Your task to perform on an android device: I'm going to visit Aswan City, so I searched for a train from Cairo to Aswan for today in the EGY Train Way app.
Image 0: 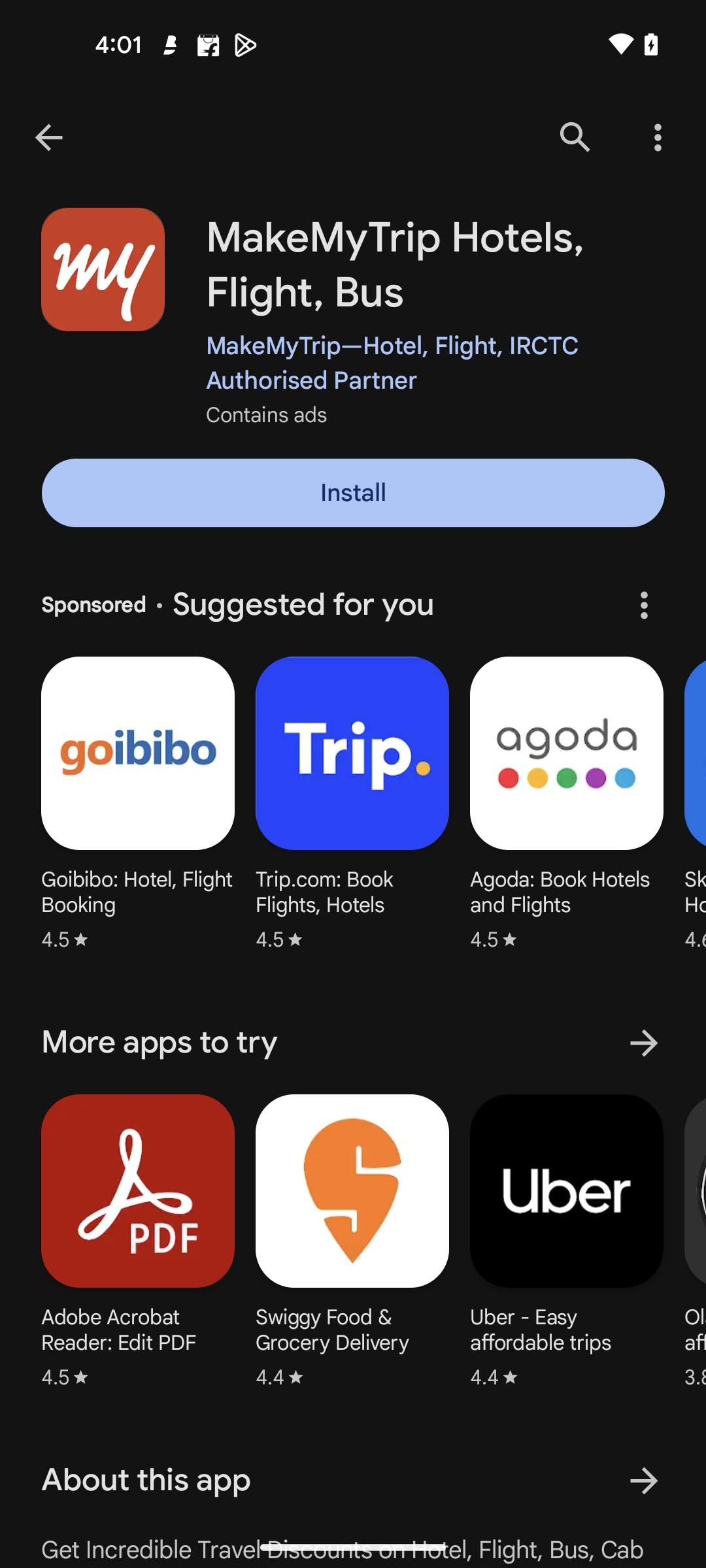
Open EGY Train Way app
Step 0: open app "EGY Train Way"
Image 1: 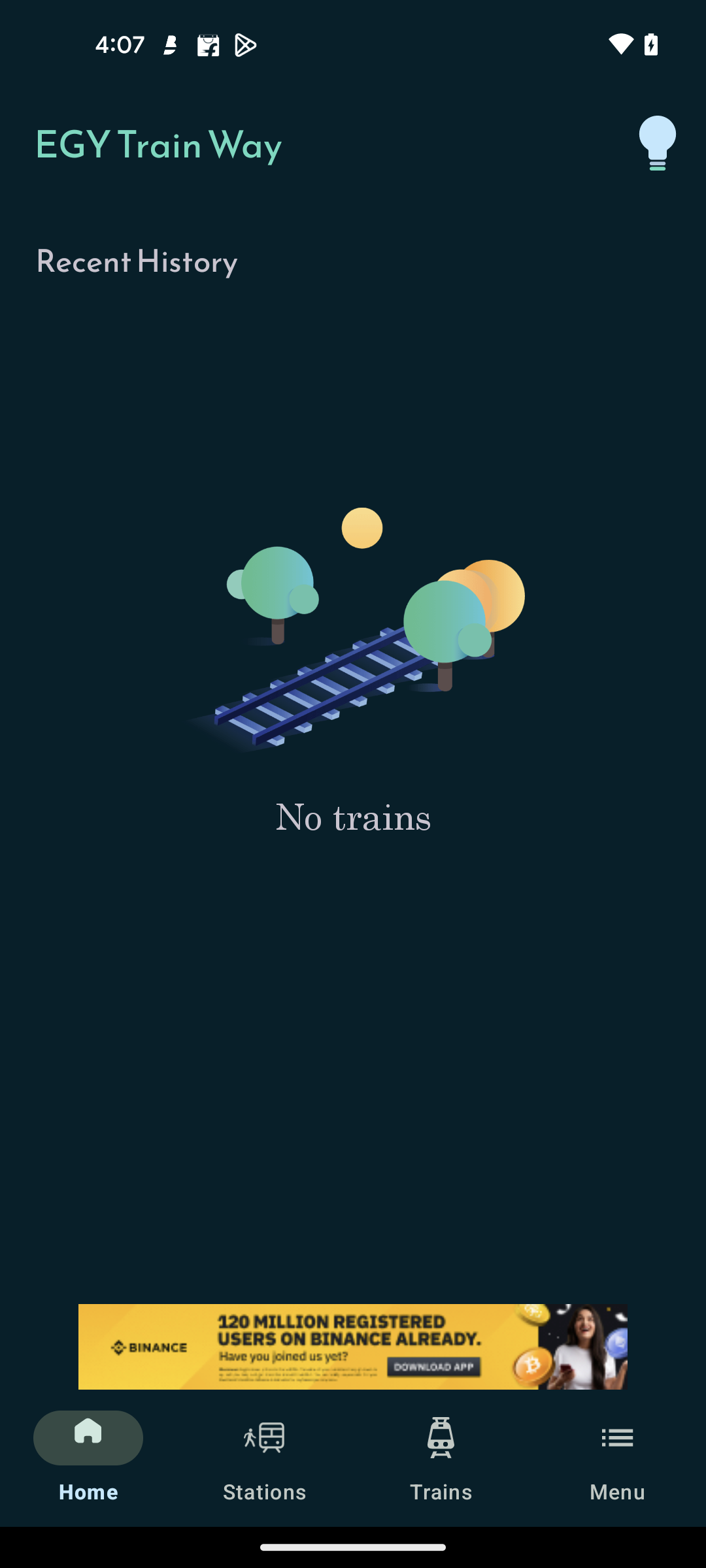
Go to the Stations section
Step 1: click (265, 1458)
Image 2: 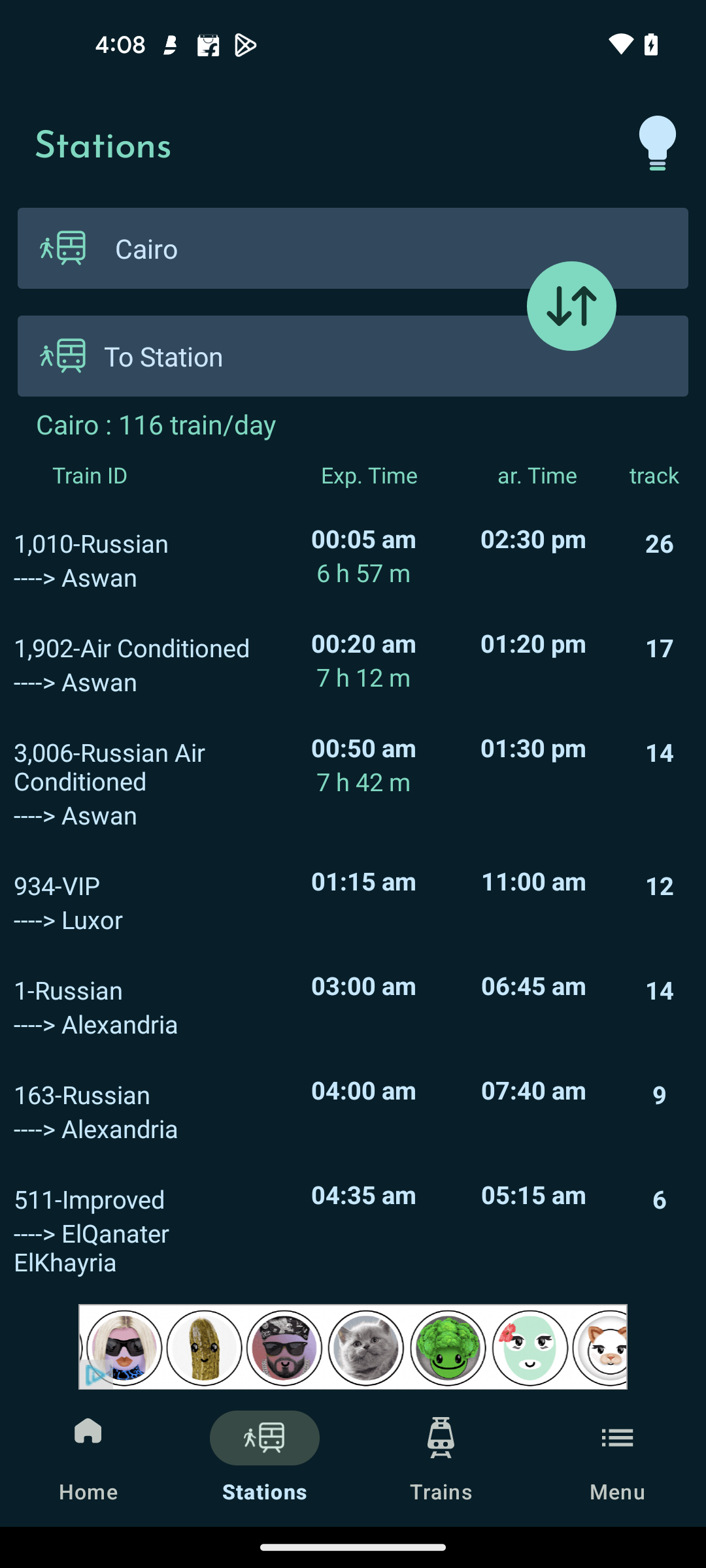
Click on the To Station 
Step 2: click (353, 355)
Image 3: 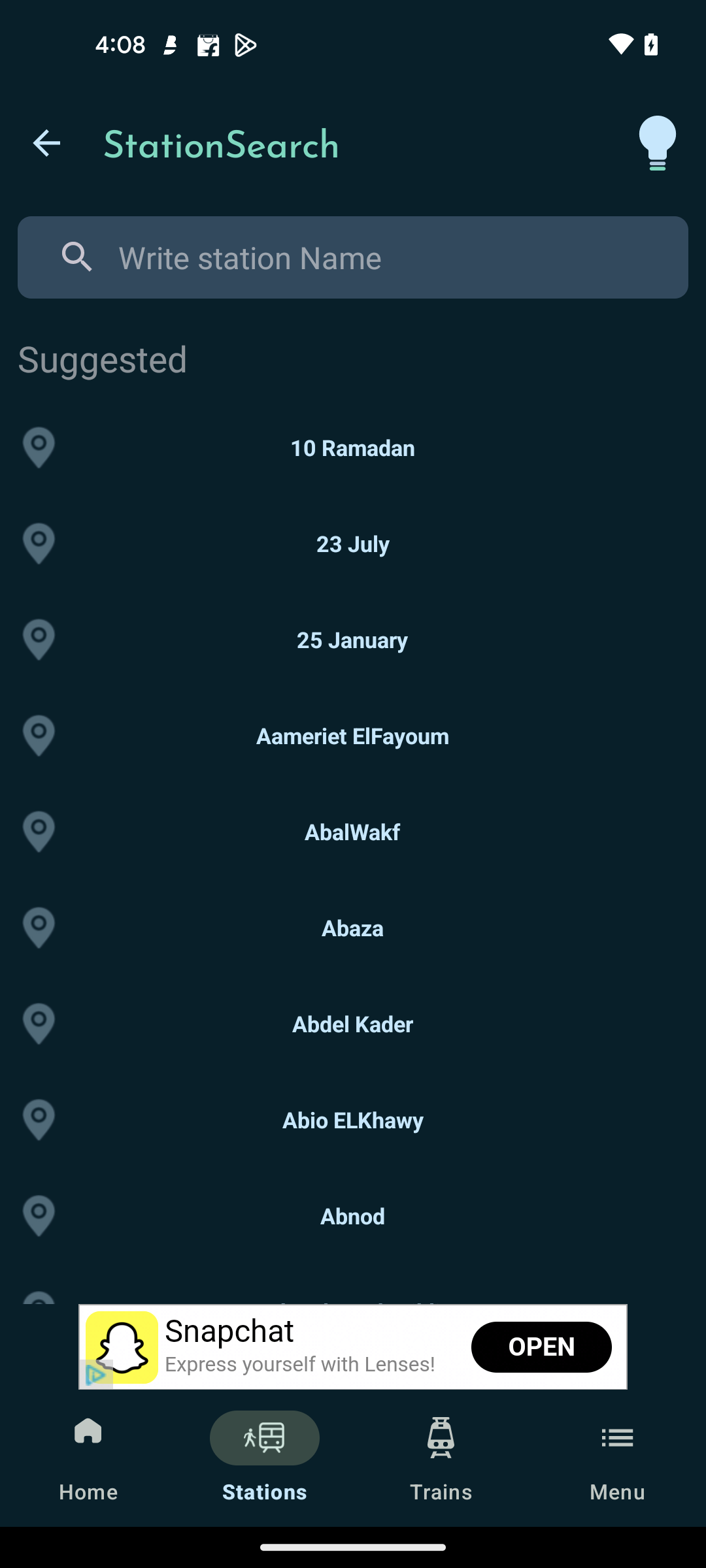
Go to the station search bar
Step 3: click (387, 257)
Image 4: 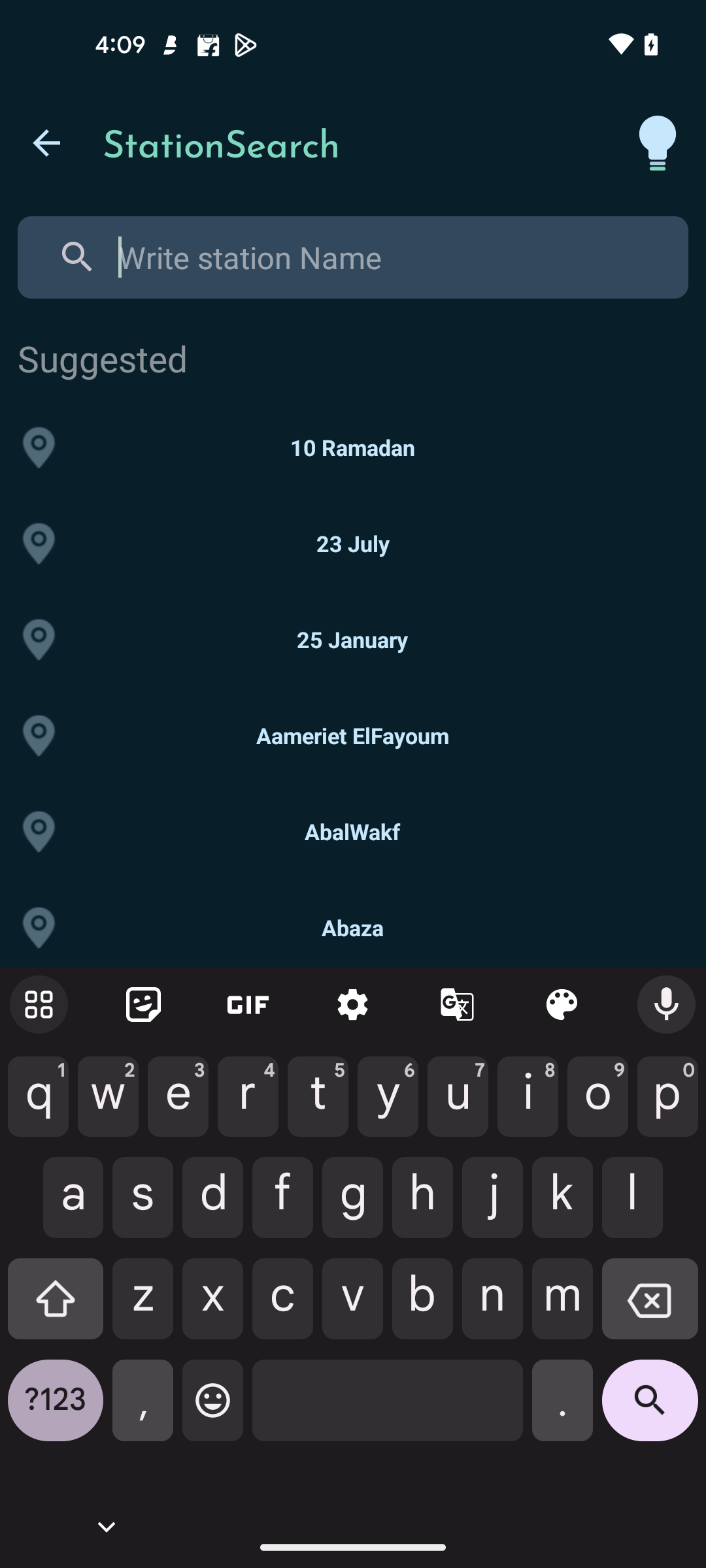
Search for Aswan
Step 4: type "Aswan"